Your task to perform on an android device: On the Nykaa app, I want to look at makeup kits.
Image 0: 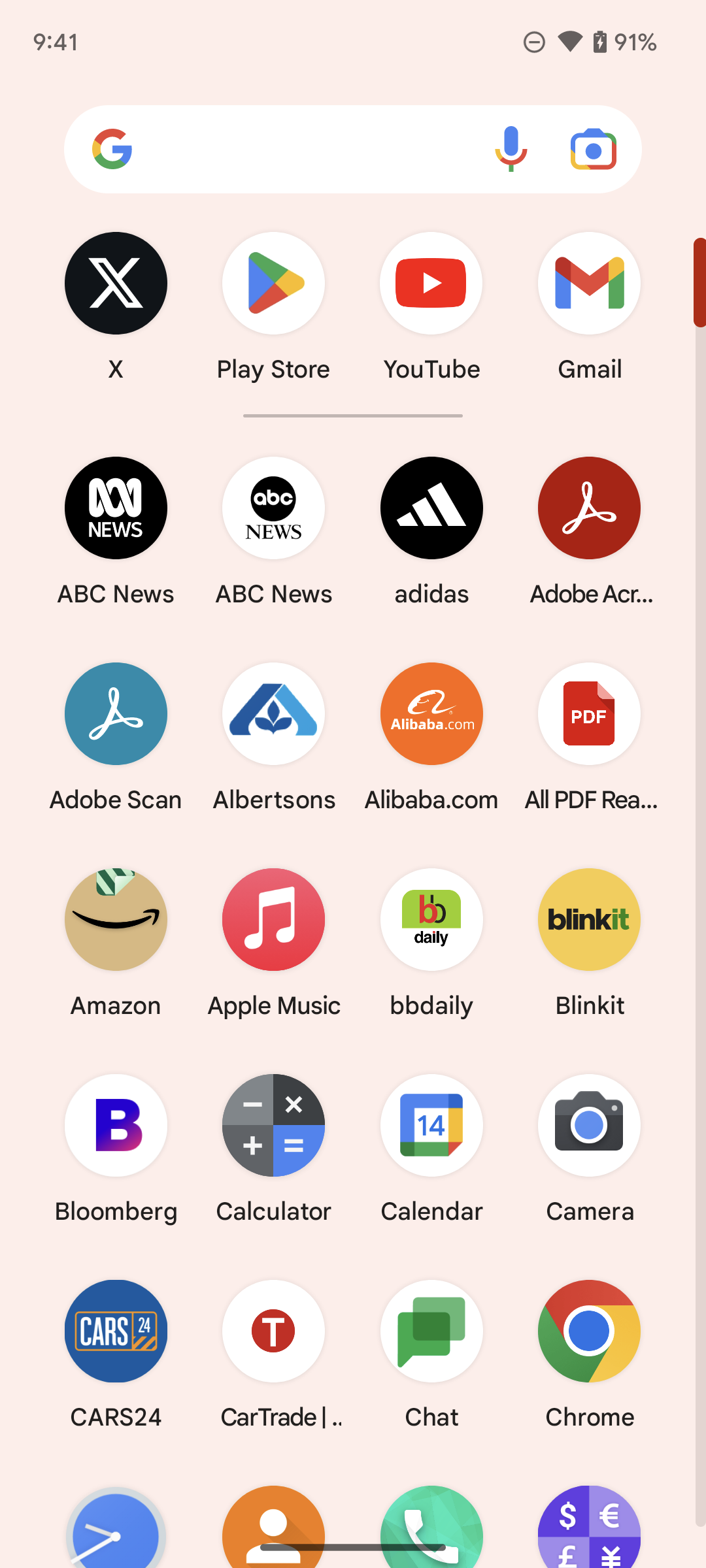
Open Nykaa app.
Step 0: open app "Nykaa"
Image 1: 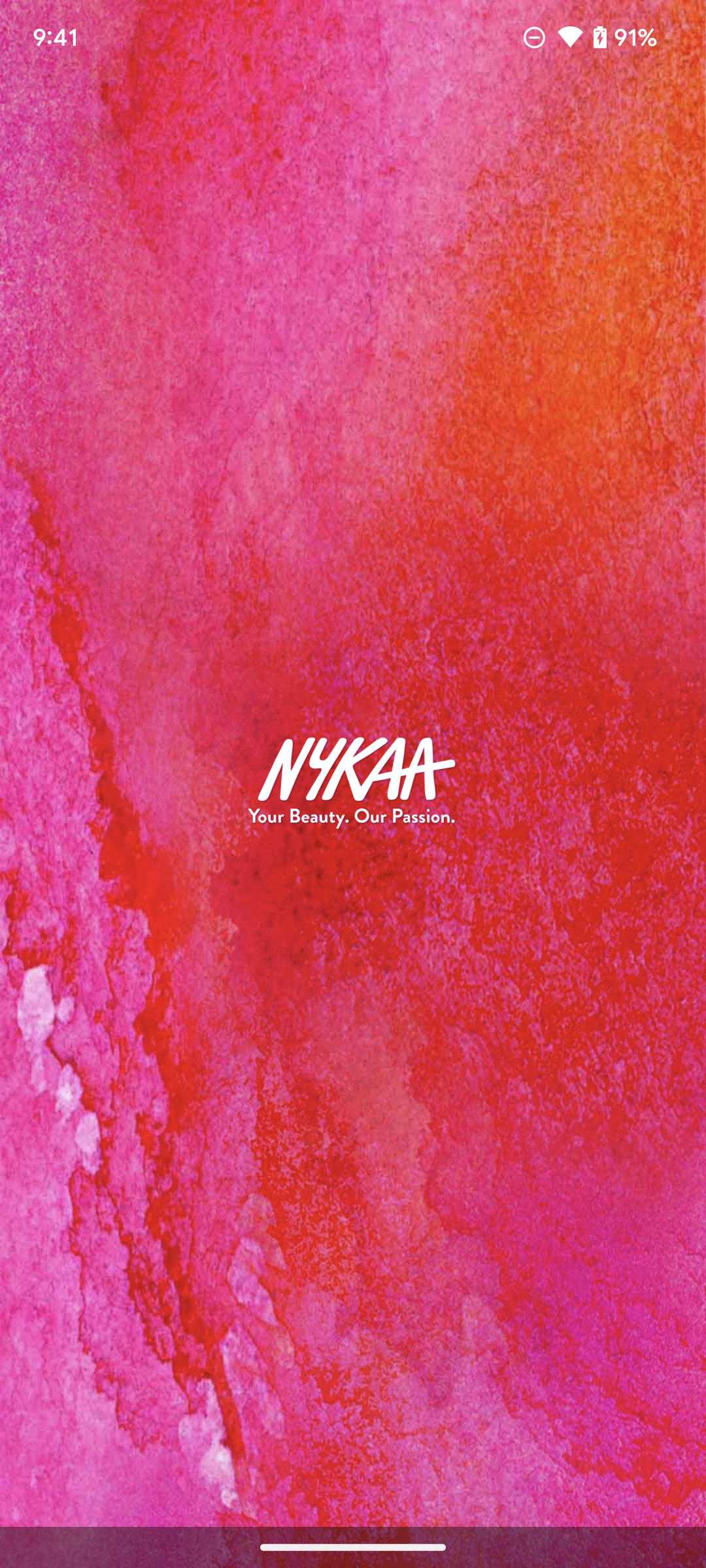
Open Nykaa app.
Step 1: wait
Image 2: 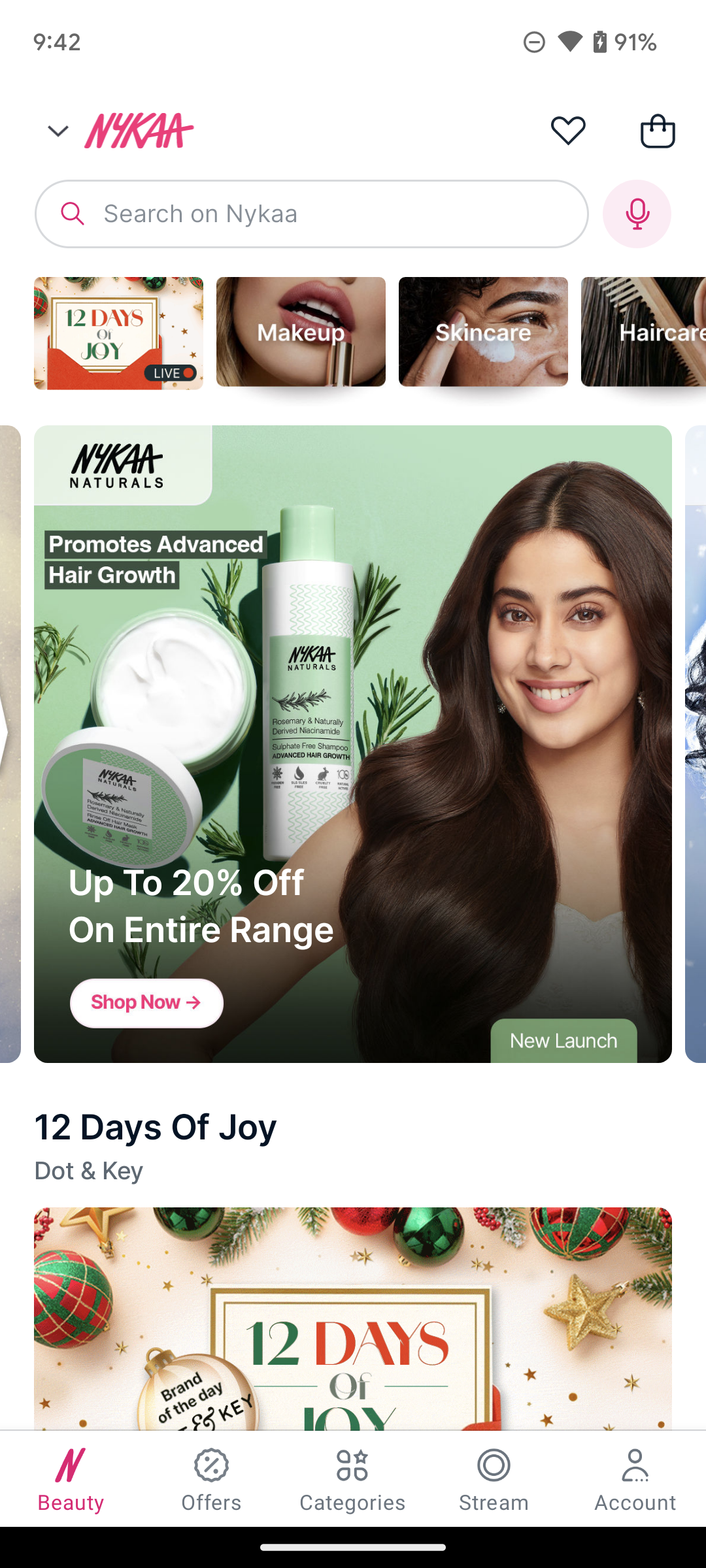
Click on the search bar on the screen.
Step 2: click (312, 214)
Image 3: 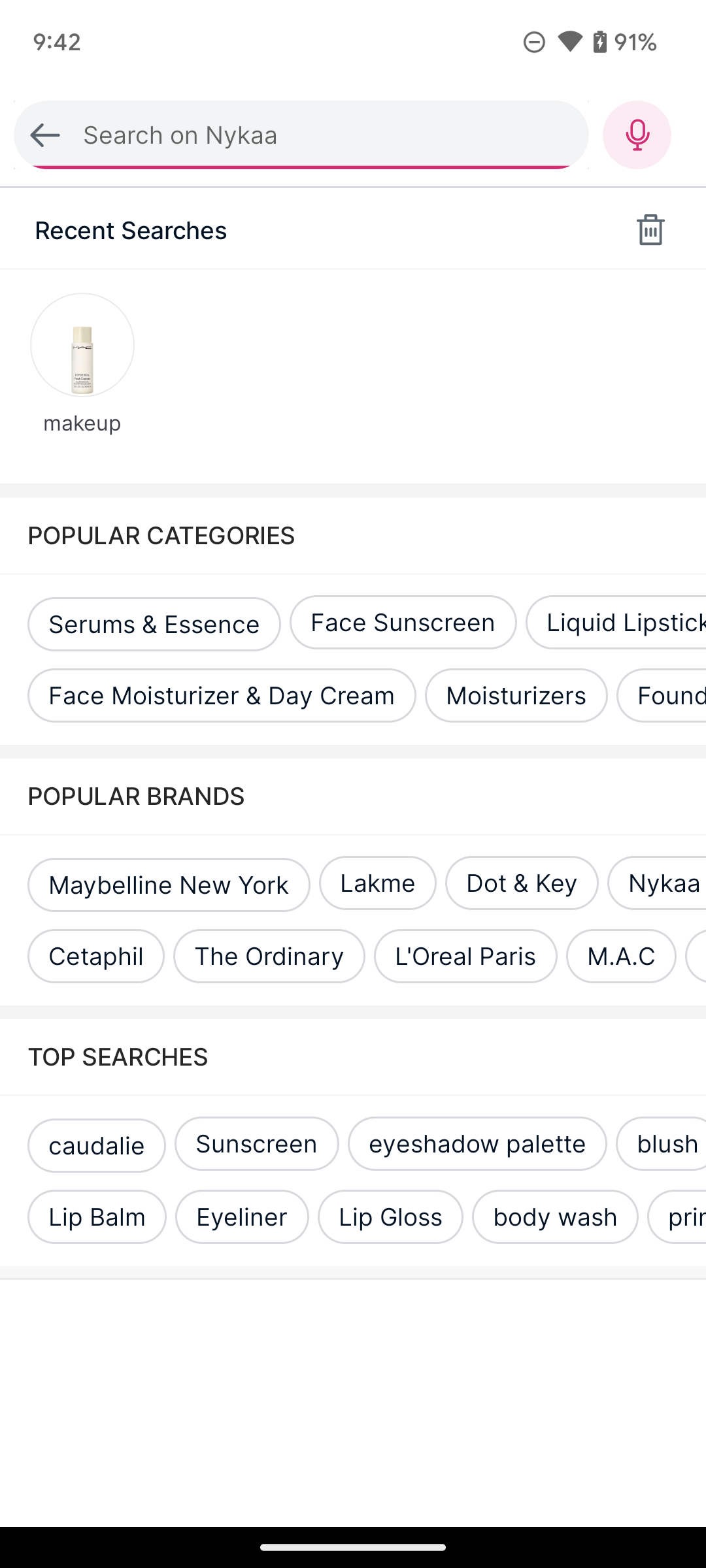
Click on the makeup option on the screen.
Step 3: click (82, 345)